Your task to perform on an android device: Turn on Bluetooth & connect to OnePlus Nord device
Image 0: 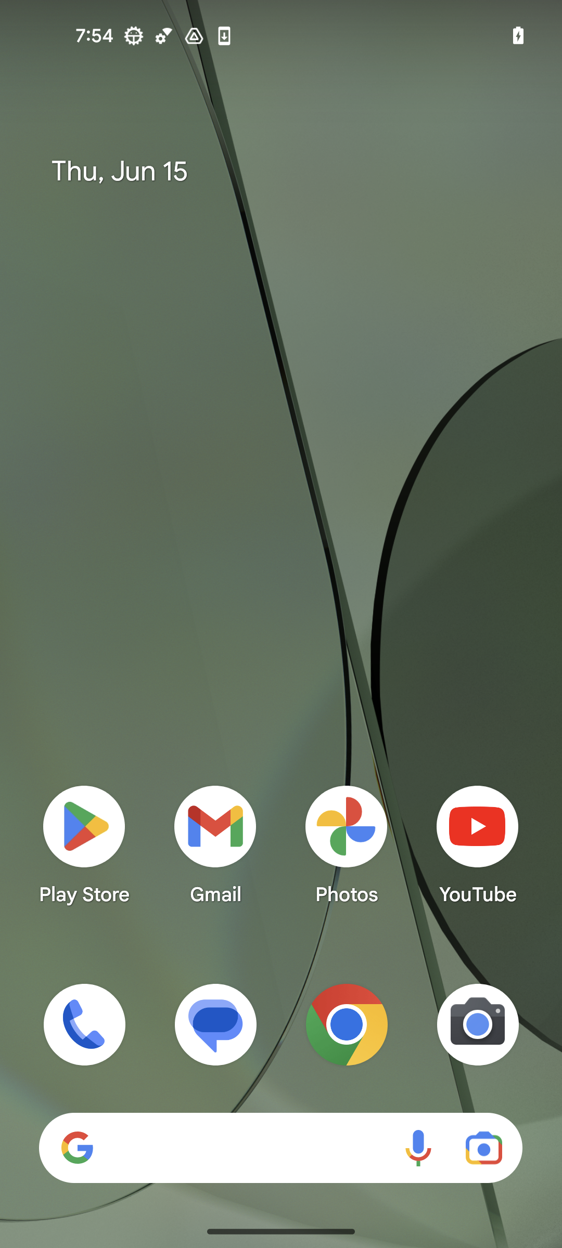
open phone settings
Step 0: open app "Settings"
Image 1: 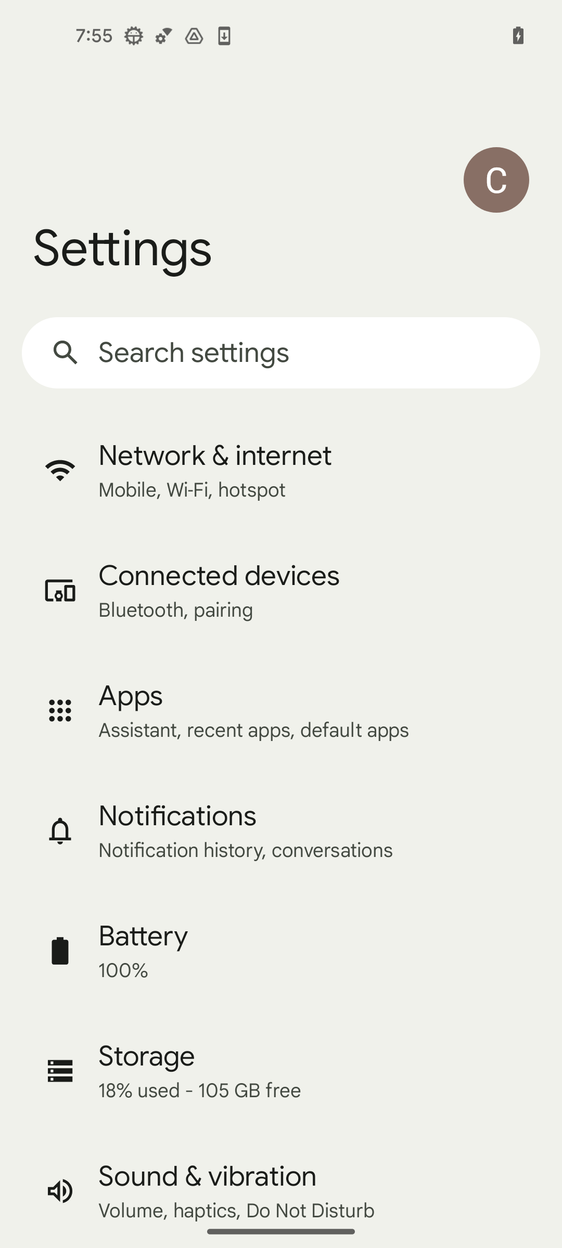
click on connected devices
Step 1: click (219, 576)
Image 2: 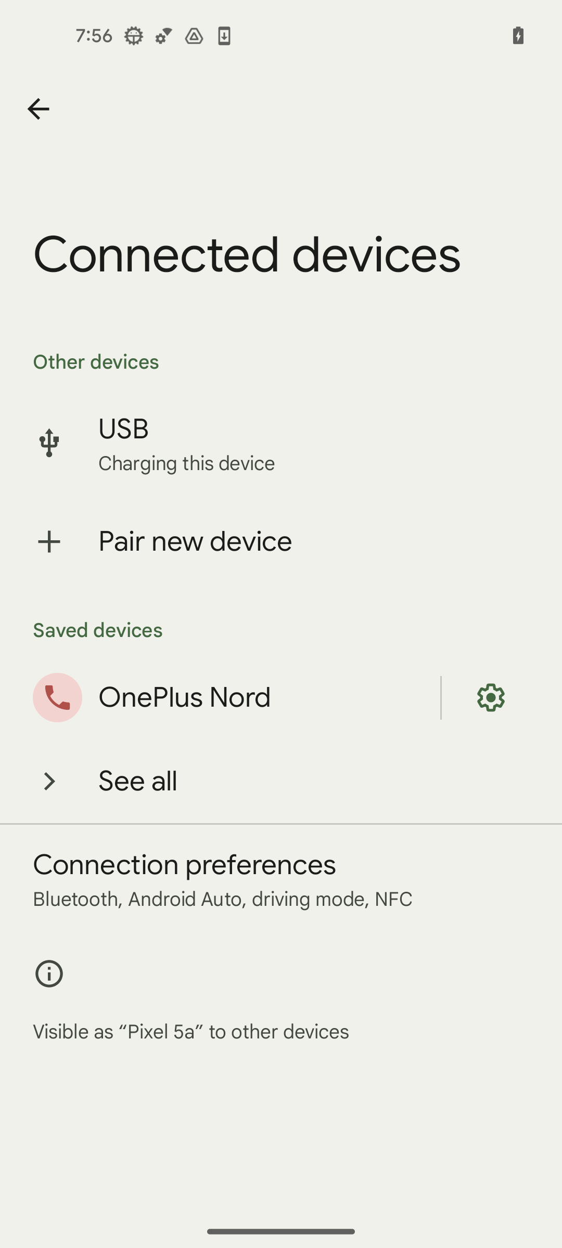
click on connection preferences
Step 2: click (184, 865)
Image 3: 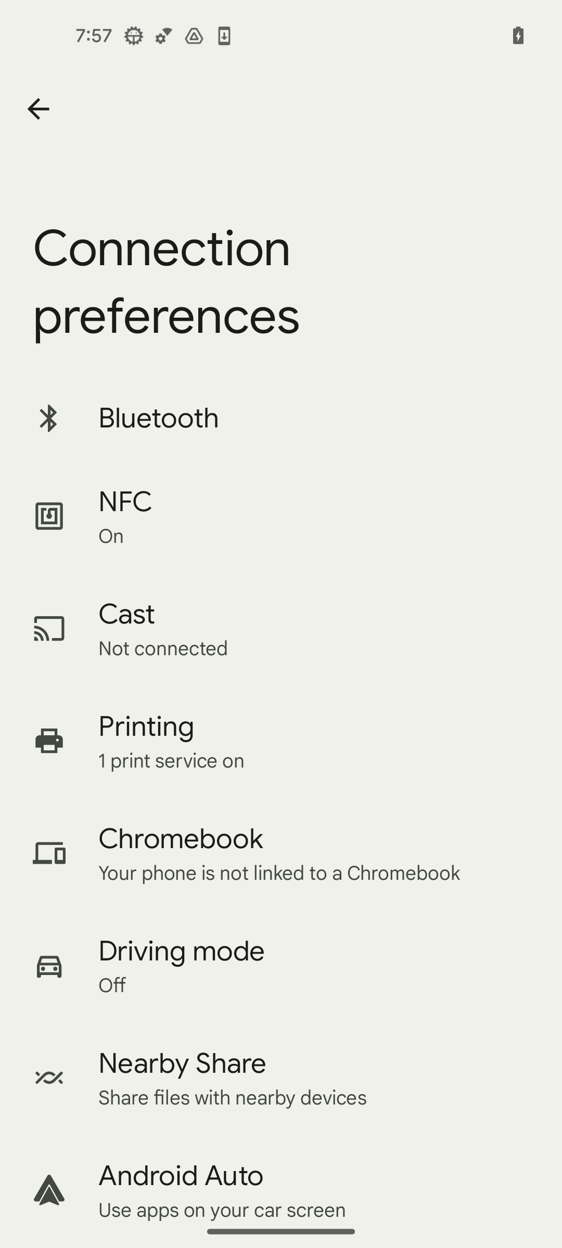
click on bluetooth
Step 3: click (319, 418)
Image 4: 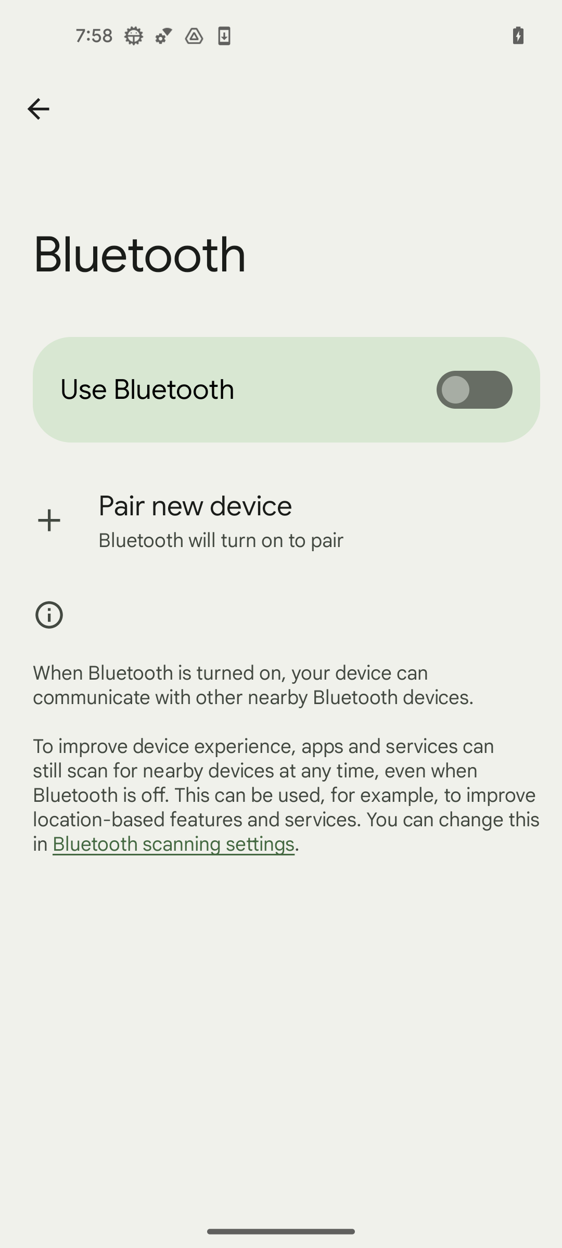
toggle use bluetooth
Step 4: click (474, 389)
Image 5: 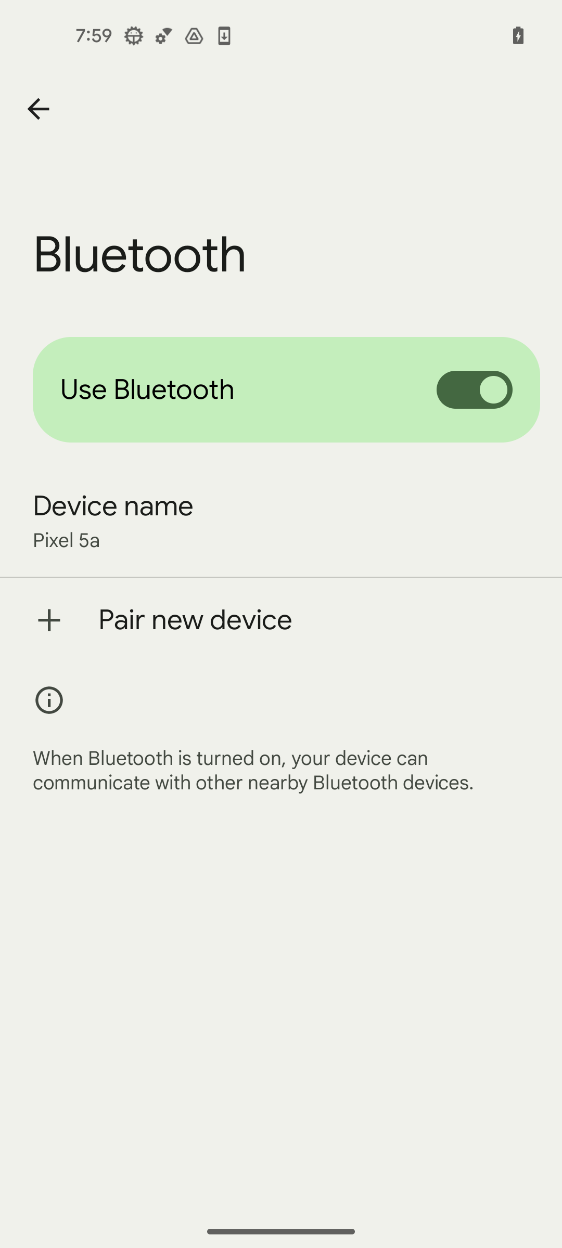
click on pair new device
Step 5: click (319, 620)
Image 6: 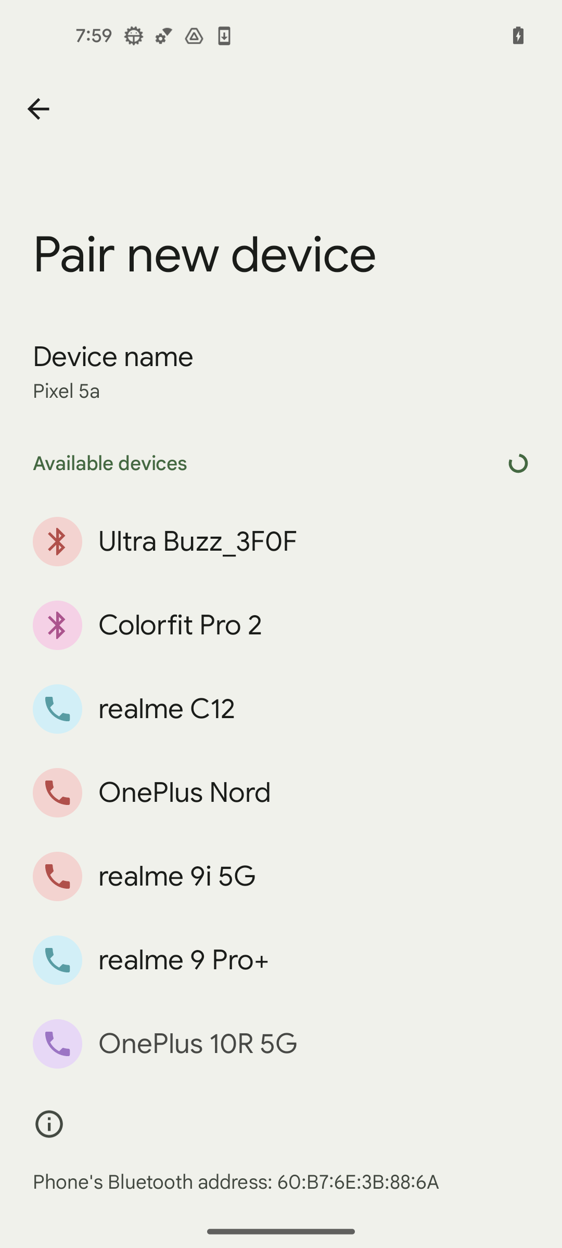
select OnePlus Nord
Step 6: click (319, 792)
Image 7: 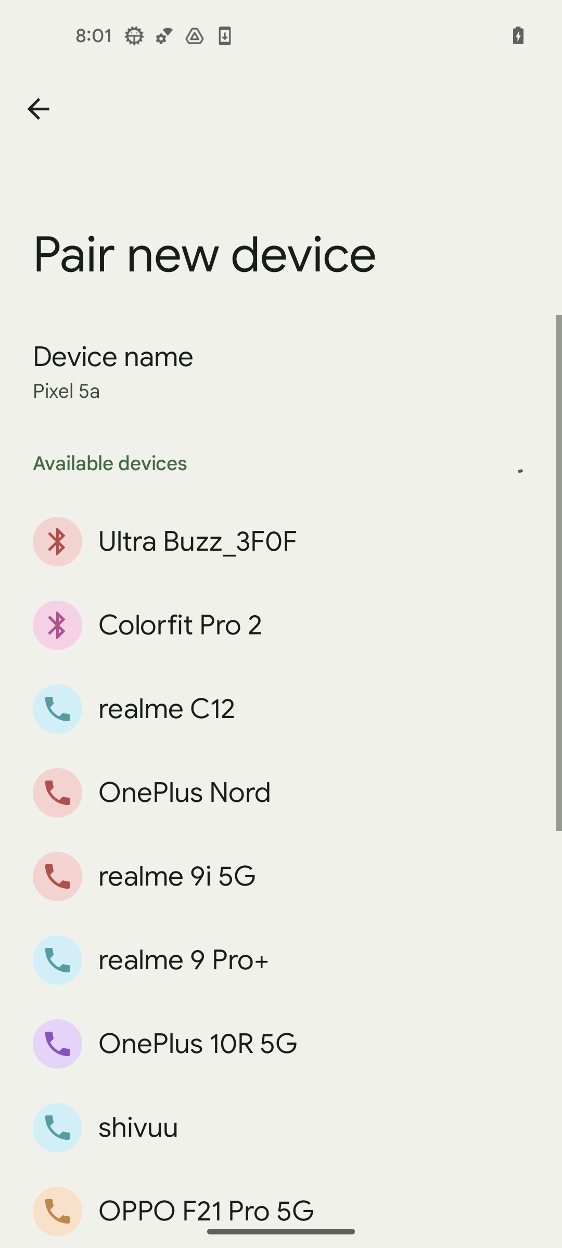
Pair the device
Step 7: wait
Image 8: 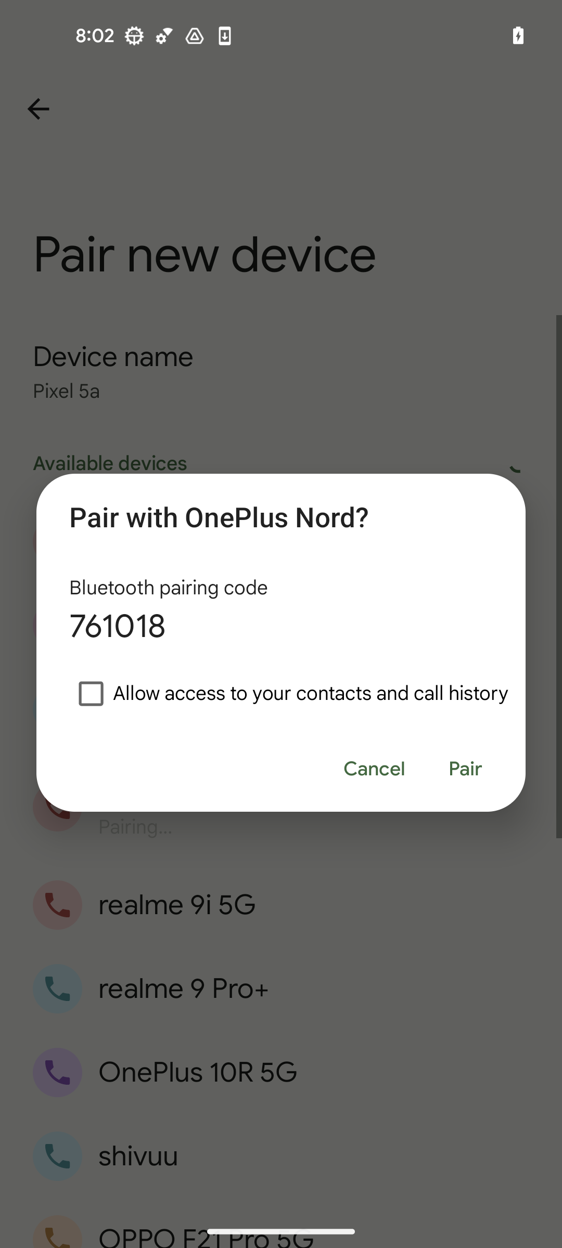
Pair the device
Step 8: click (465, 769)
Image 9: 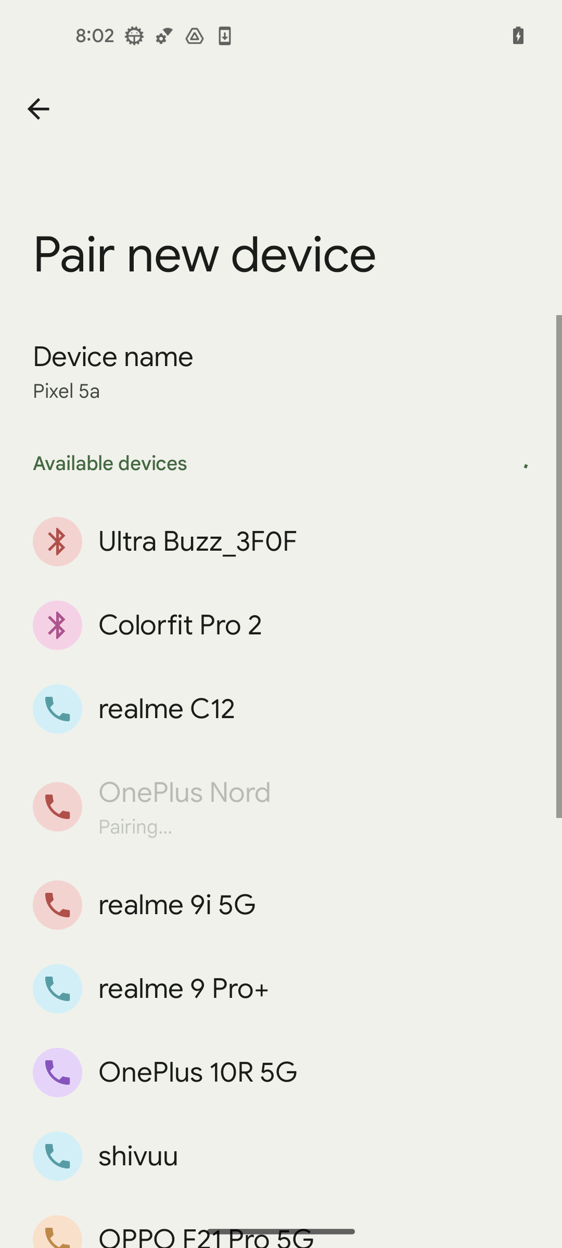
Pair the device
Step 9: wait